Your task to perform on an android device: I want to find a recipe for how to cook apple pie on the Recime app, as it's one of my favorite desserts that I wish to cook this weekend.
Image 0: 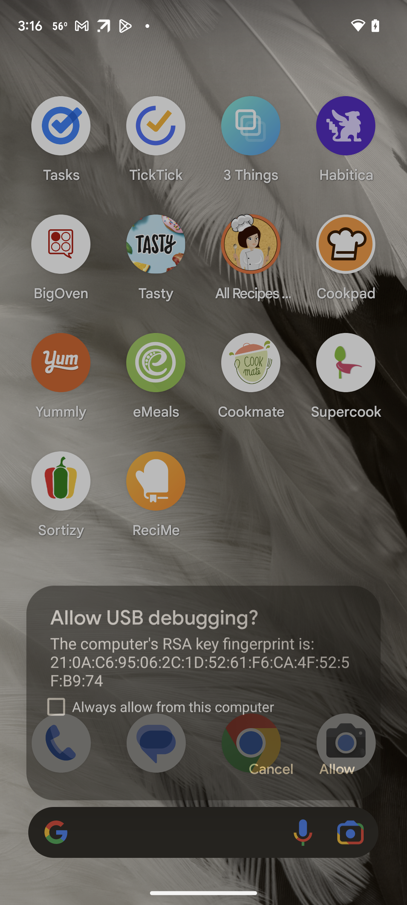
Open Recime app
Step 0: open app "ReciMe"
Image 1: 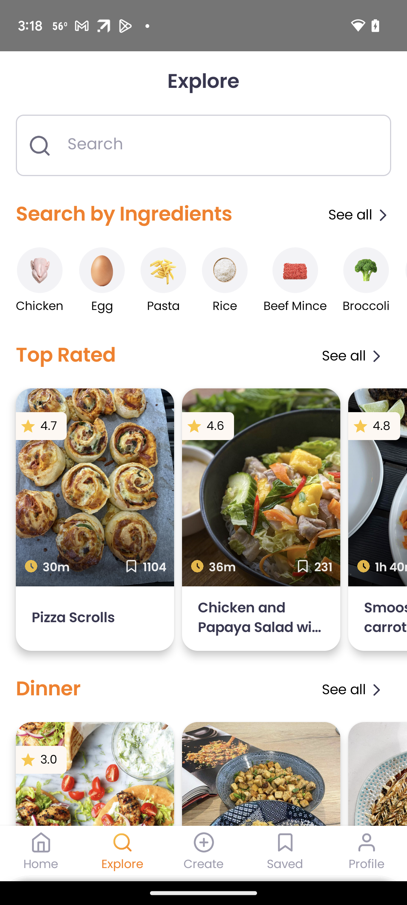
Click on the search box
Step 1: click (95, 145)
Image 2: 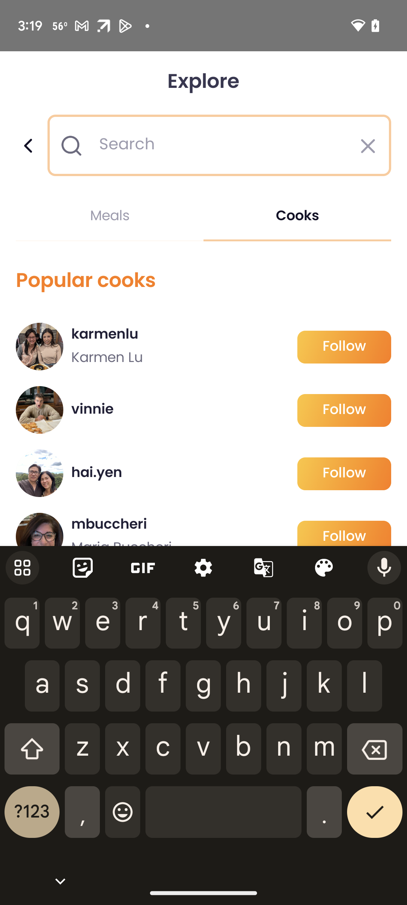
Click on Meals
Step 2: click (110, 217)
Image 3: 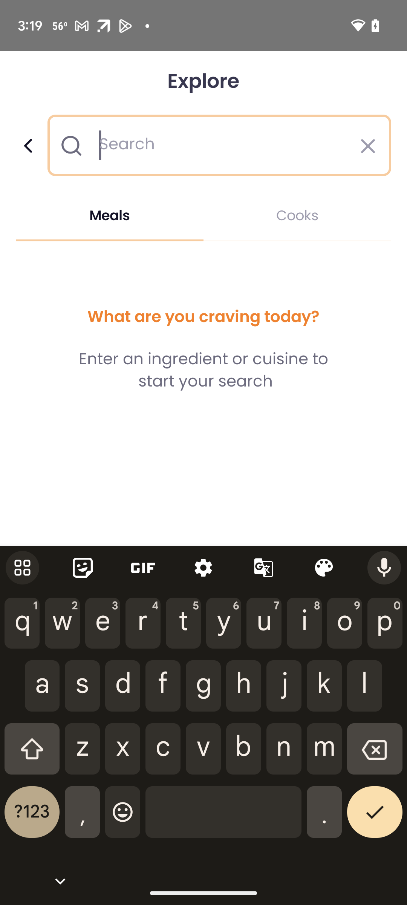
Type Apple pie
Step 3: type "Apple pie"
Image 4: 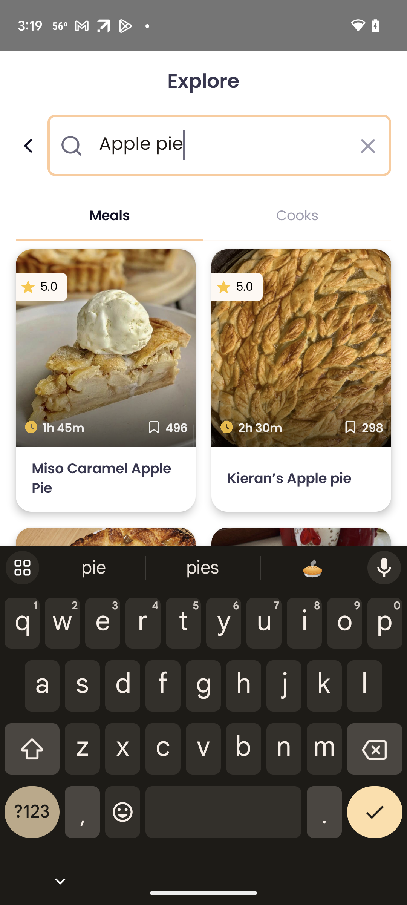
Swipe up
Step 4: scroll down
Image 5: 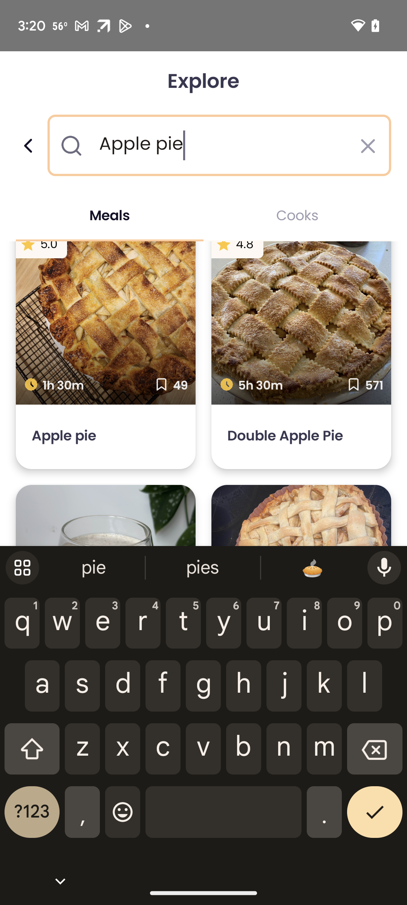
Select Apple pie
Step 5: click (83, 331)
Image 6: 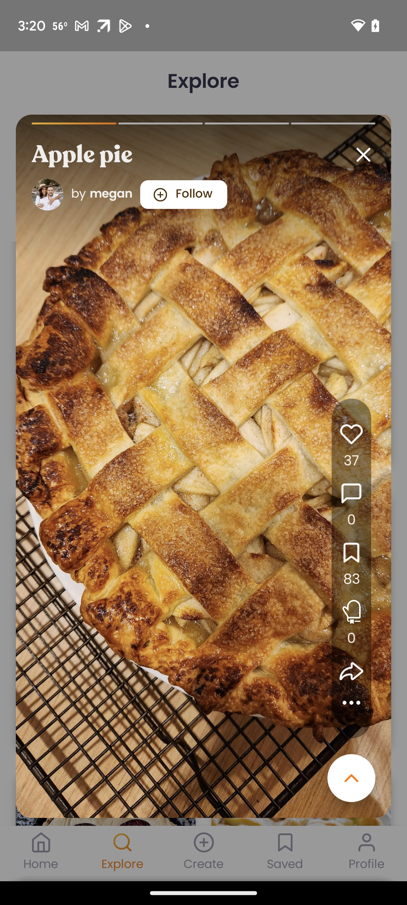
Select Apple pie
Step 6: click (224, 400)